Your task to perform on an android device: I want to search for a flight to Cusco, Peru to visit my dream destination place Machu Picchu on the 25th of January on the Momondo app.
Image 0: 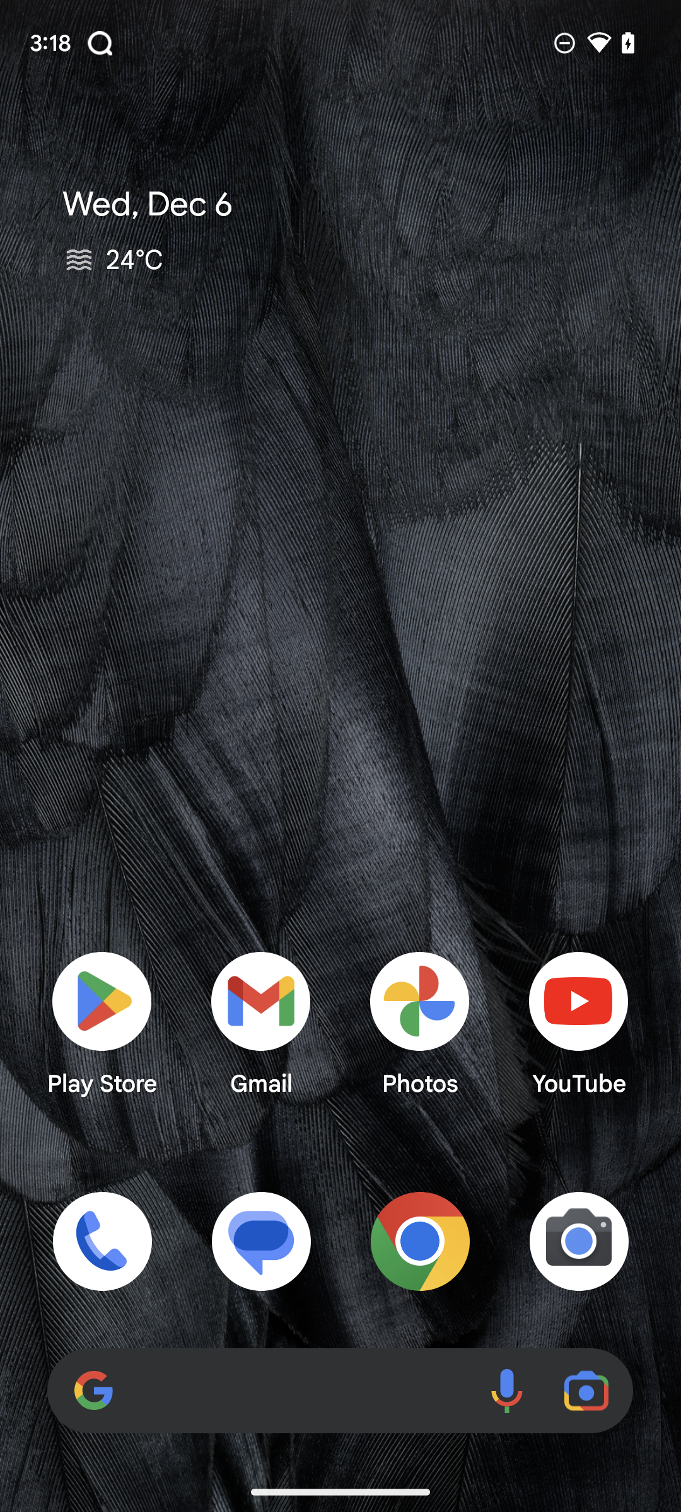
Open the Momondo app.
Step 0: open app "momondo"
Image 1: 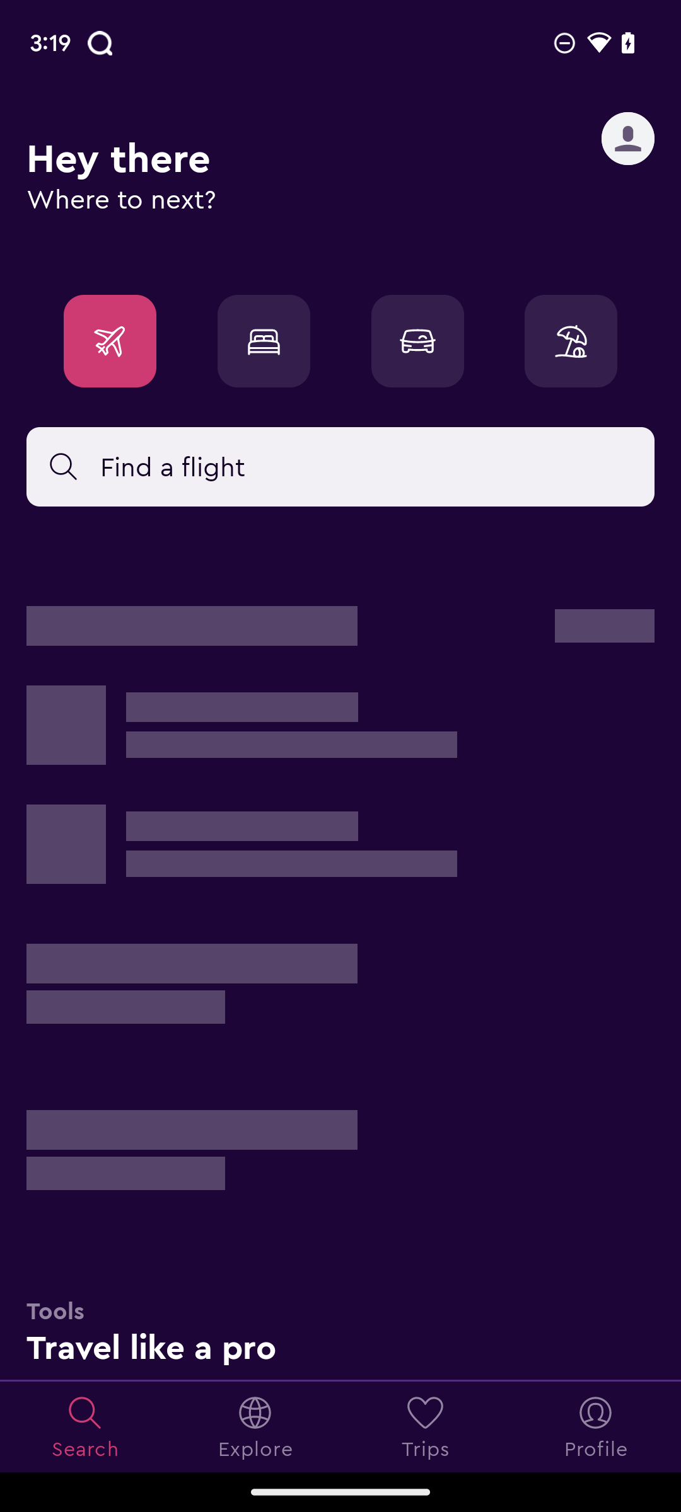
Open the Momondo app.
Step 1: wait
Image 2: 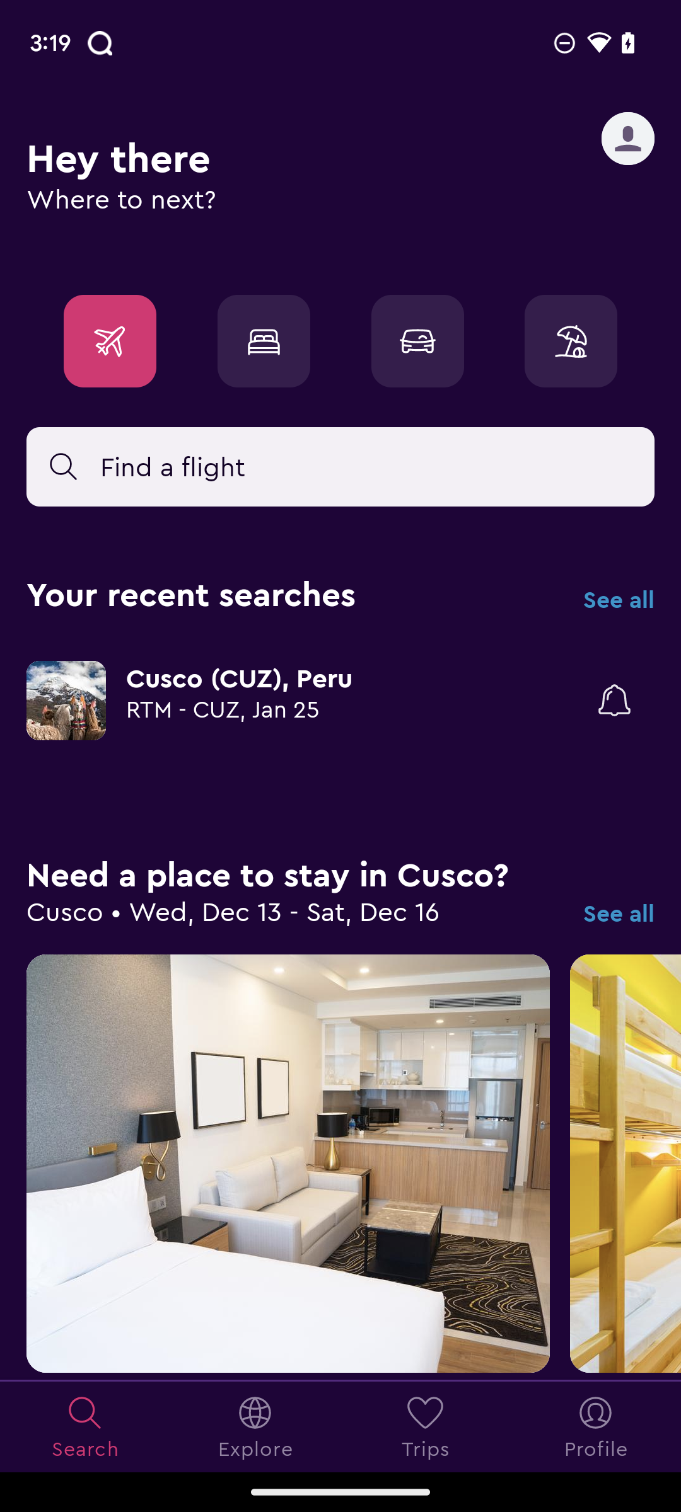
Click on the find a flight option.
Step 2: click (340, 467)
Image 3: 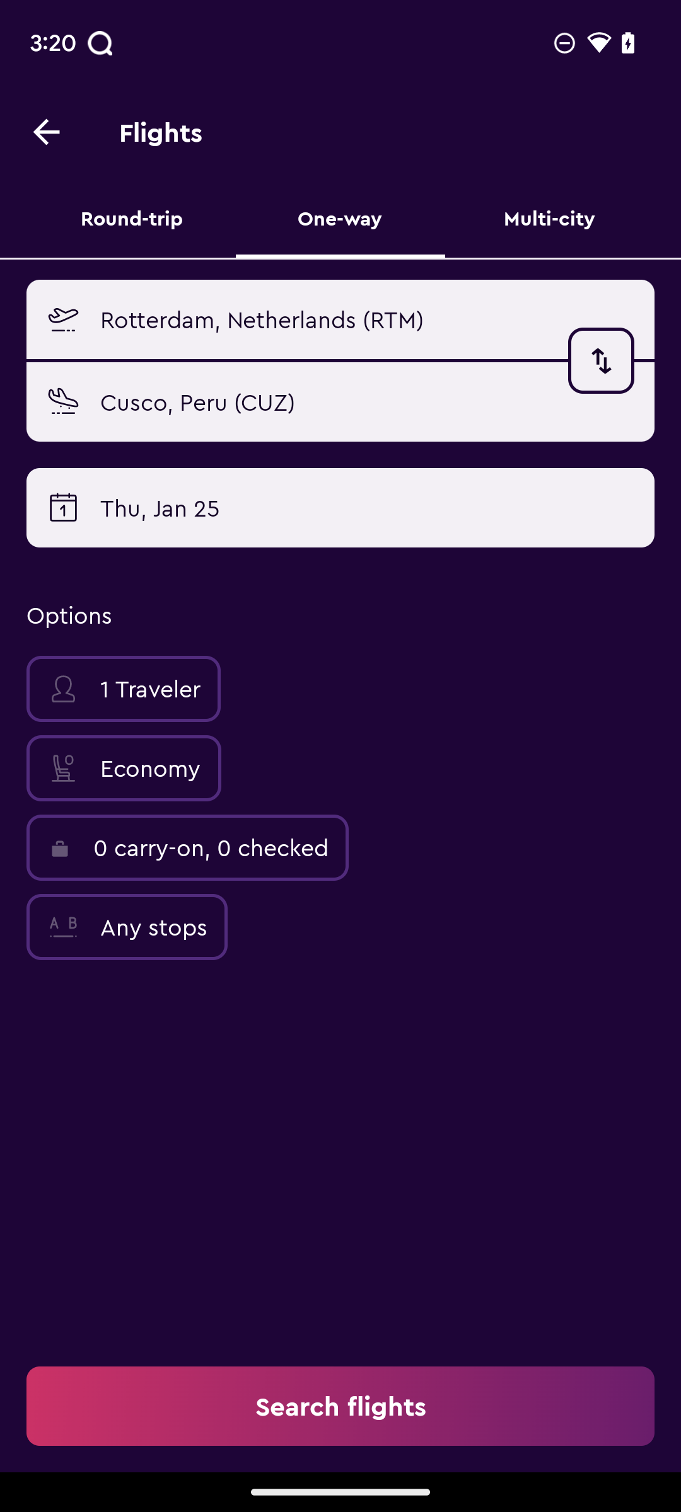
Click on the departing city option.
Step 3: click (367, 319)
Image 5: 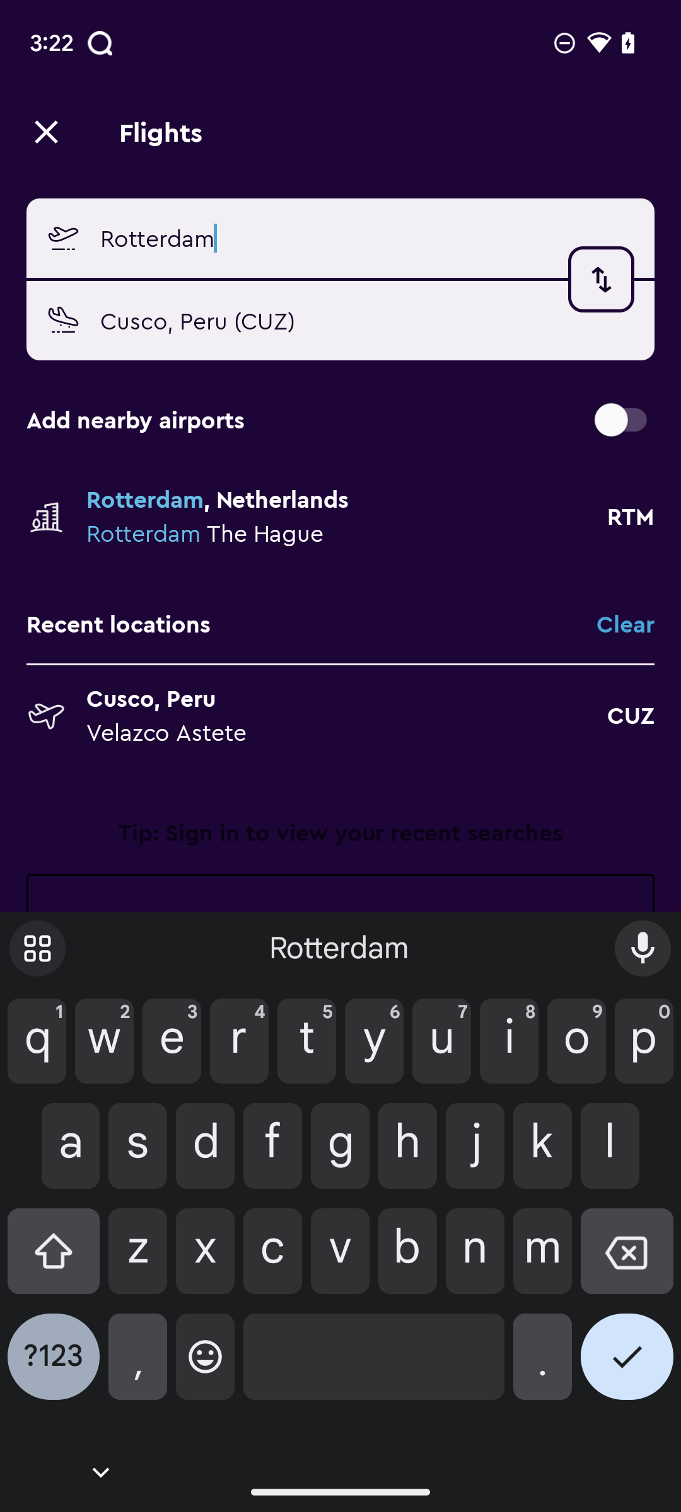
Click on the Rotterdam option.
Step 5: click (346, 533)
Image 6: 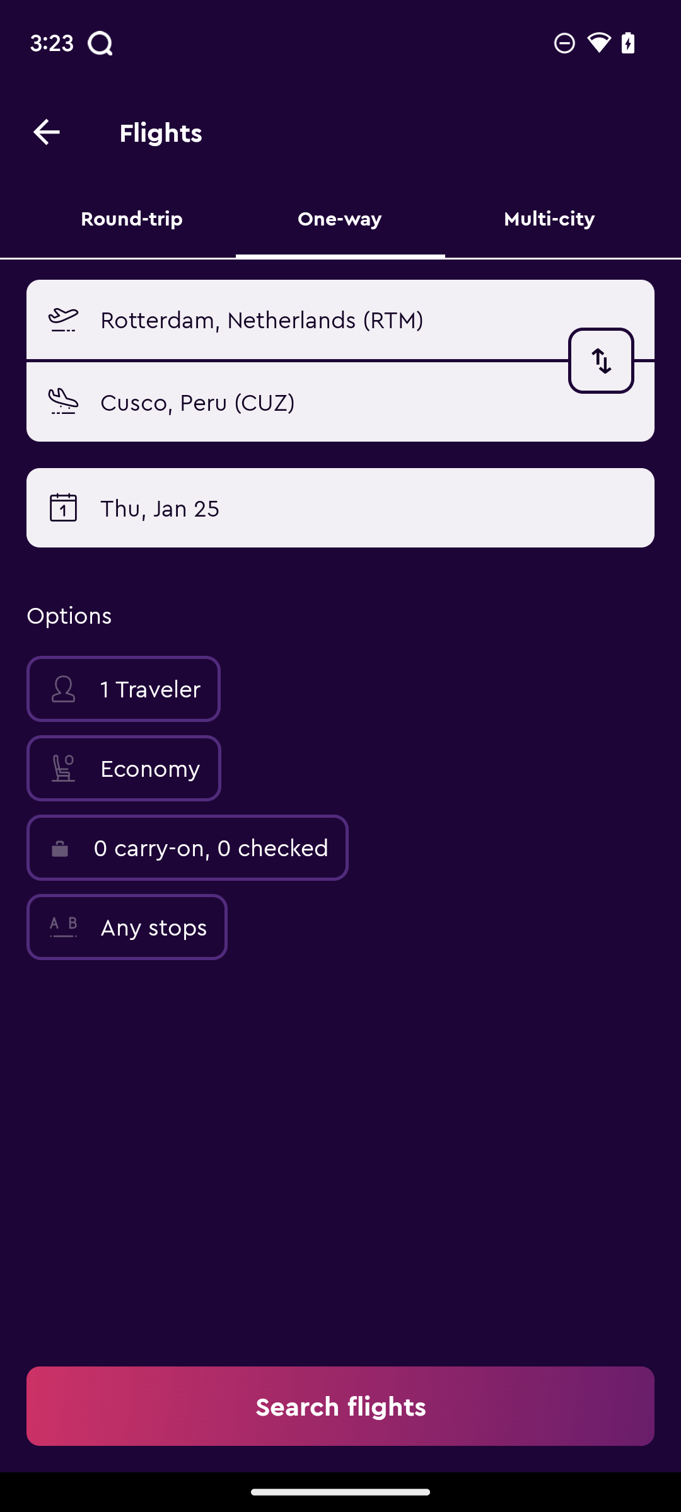
Click on the arrival city option.
Step 6: click (317, 401)
Image 7: 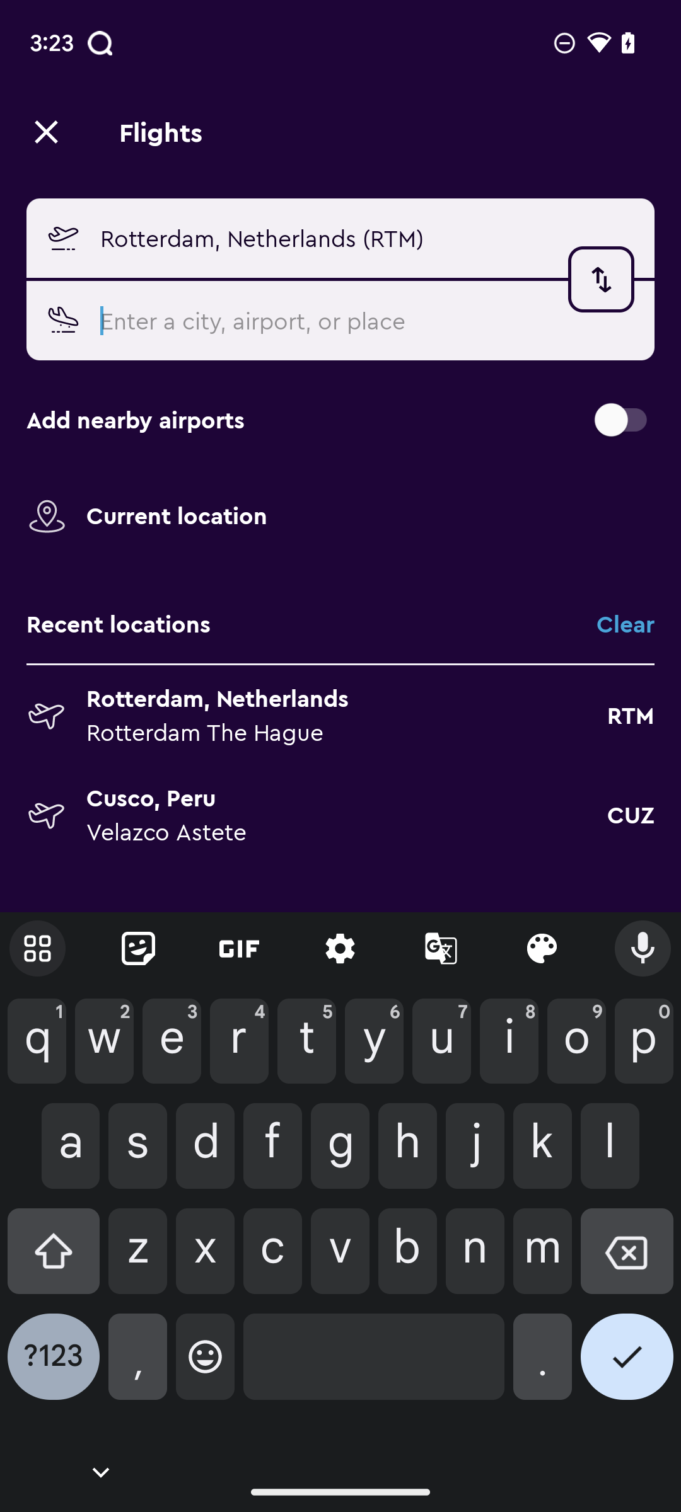
Enter Cusco in the text box.
Step 7: type "Cusco"
Image 9: 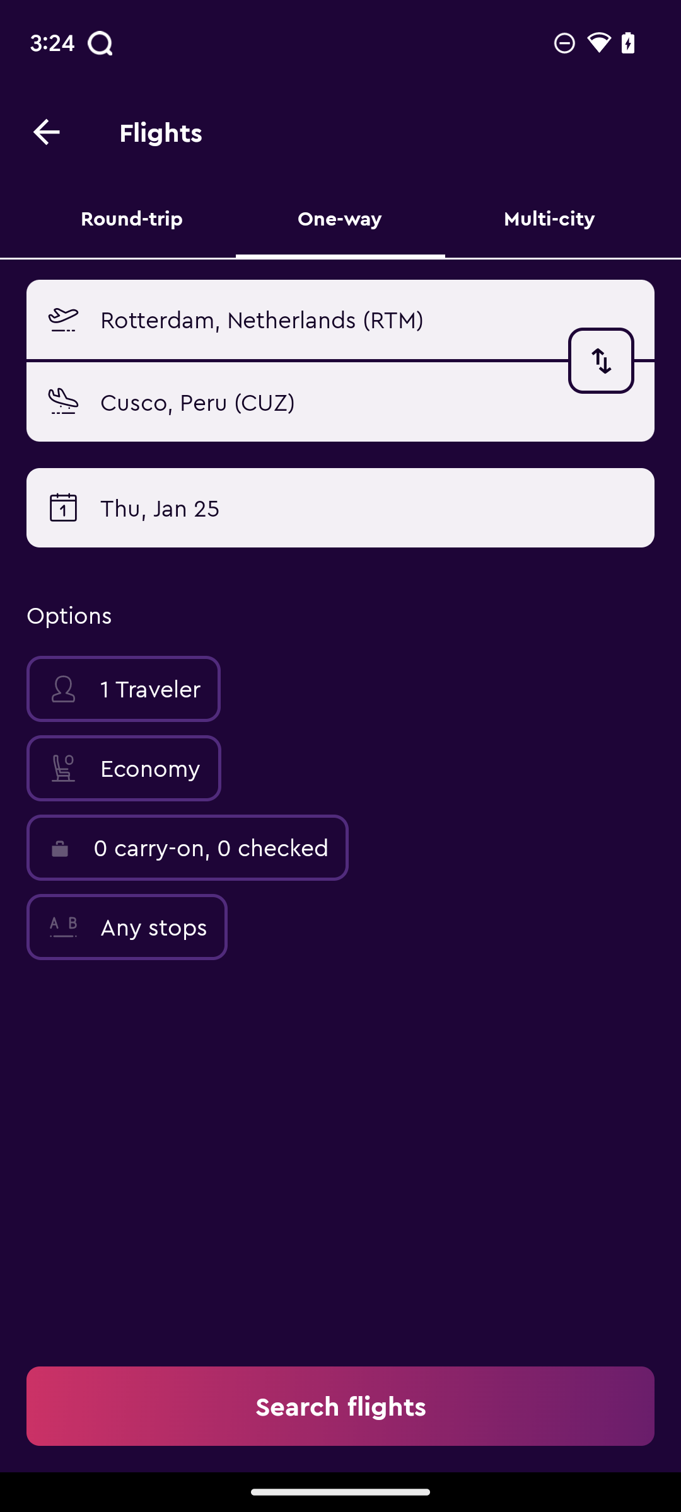
Click on the date selection option.
Step 9: click (340, 508)
Image 10: 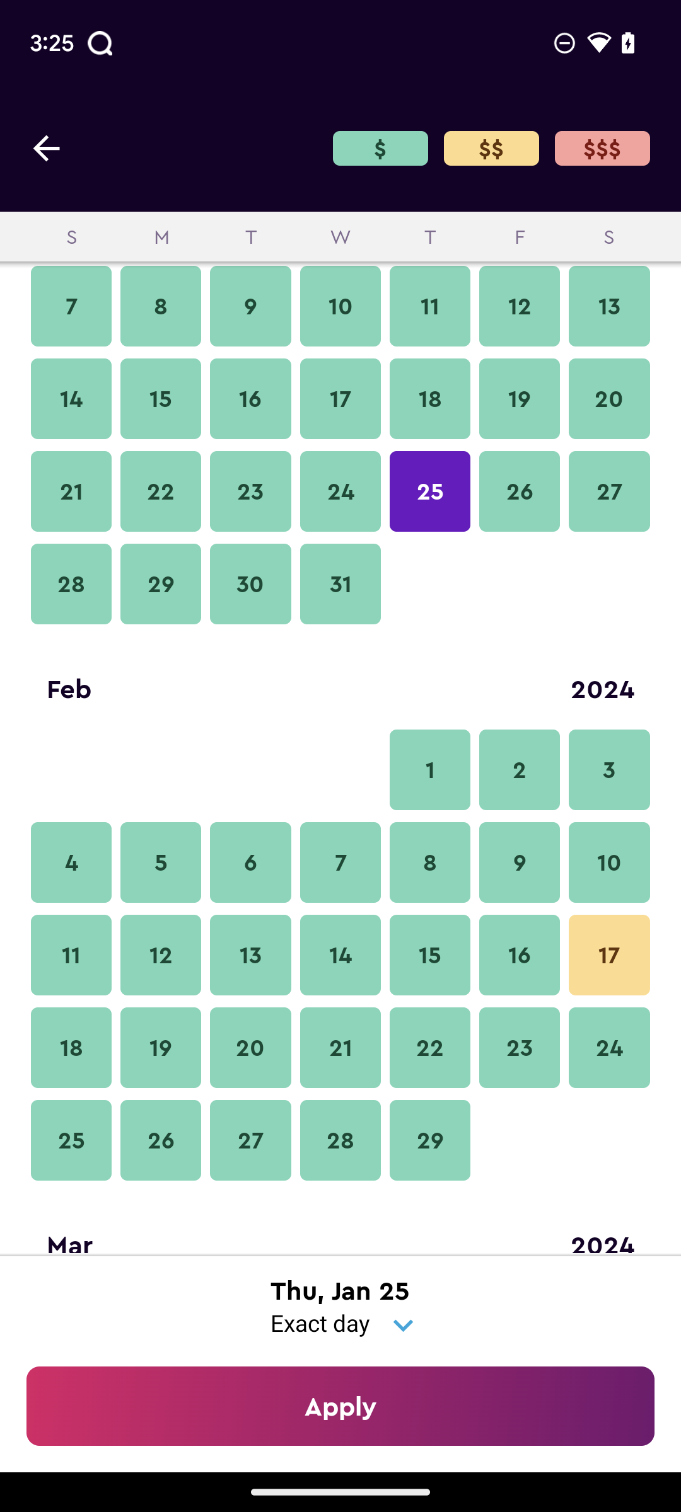
Click on the Apply button.
Step 10: click (340, 1406)
Image 11: 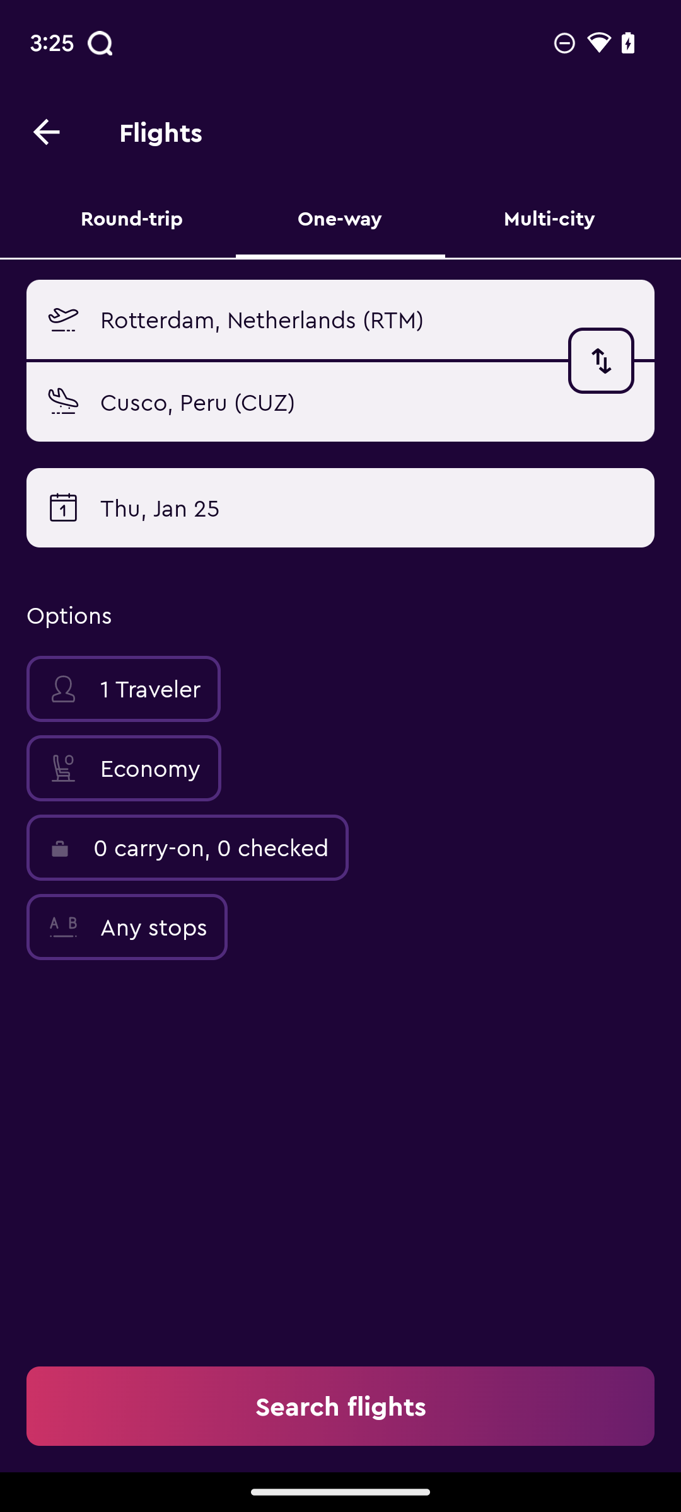
Click on the Search flights button.
Step 11: click (340, 1406)
Image 12: 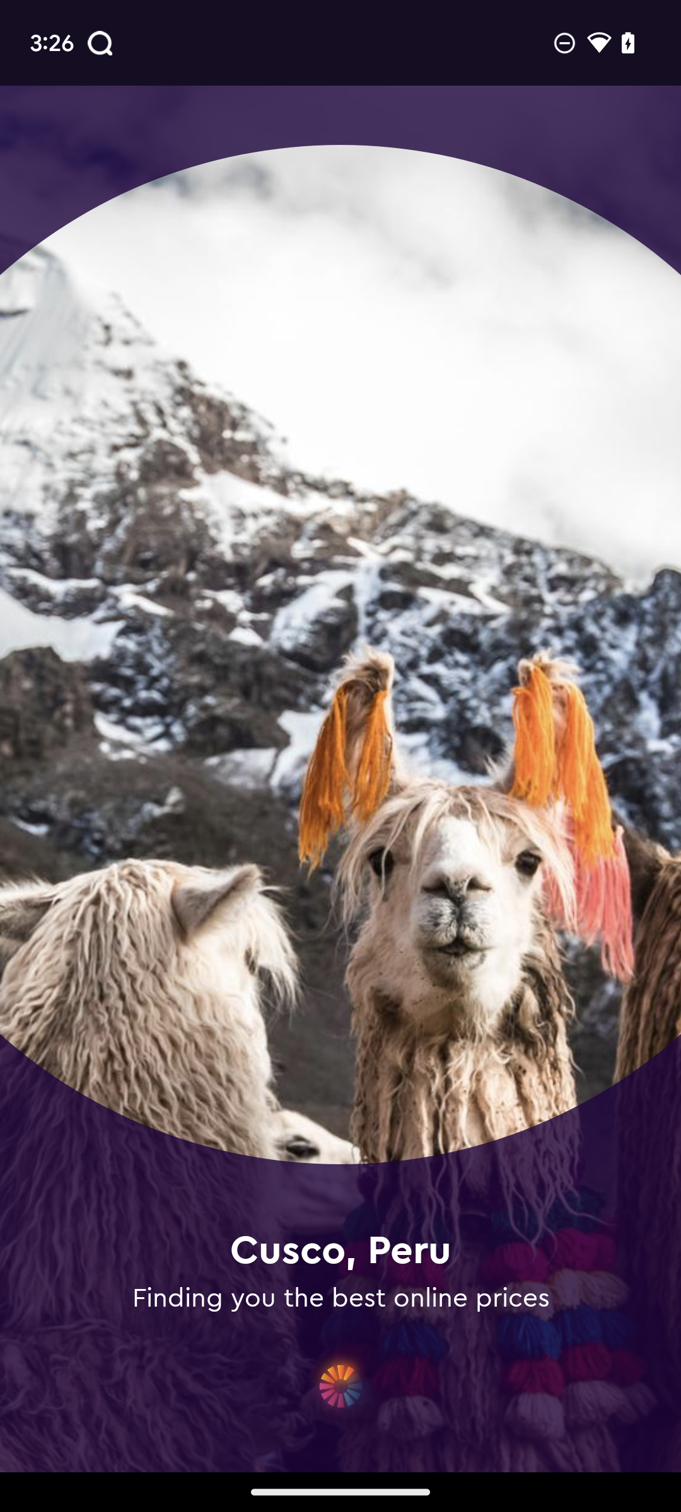
Click on the Search flights button.
Step 12: wait